Your task to perform on an android device: Search for detailed information about Blackberry  Trails .
Image 0: 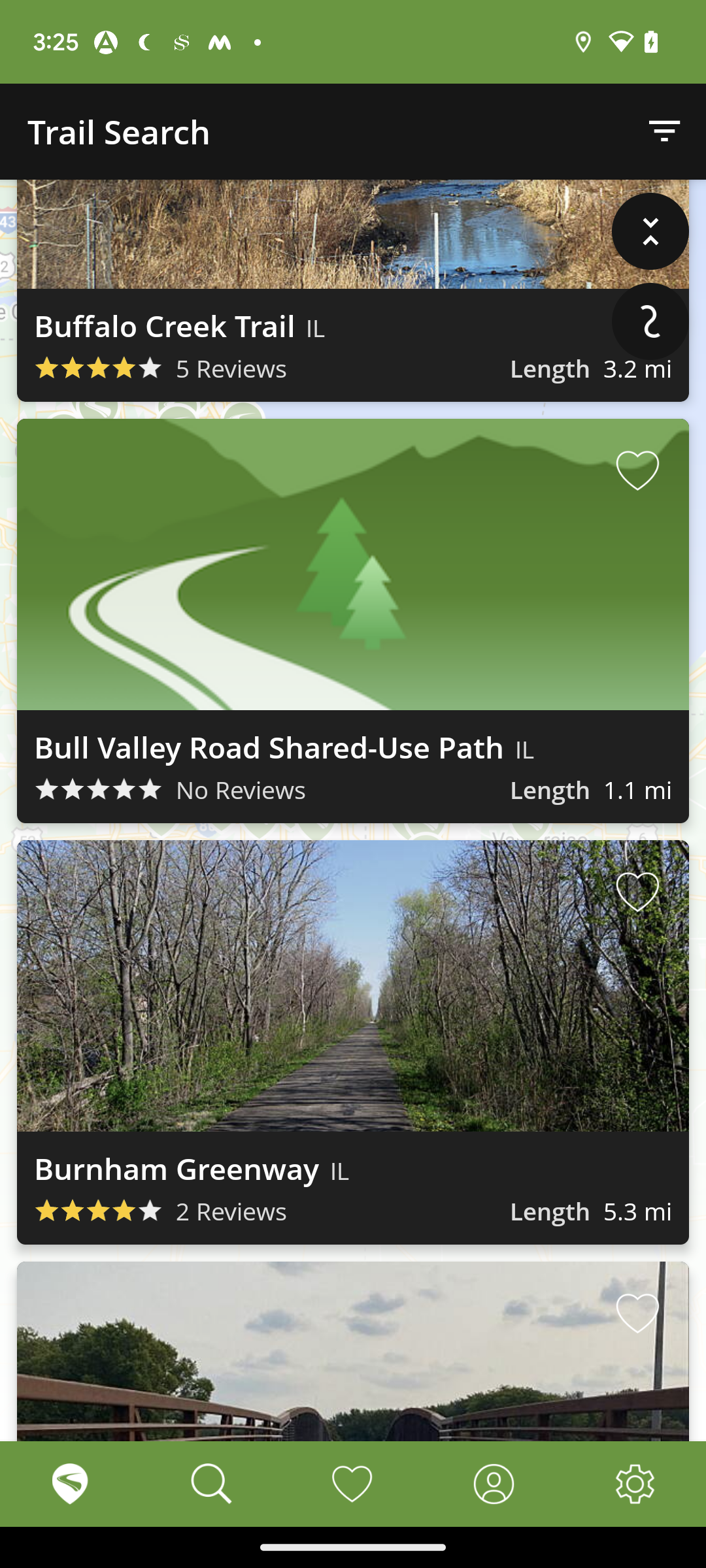
swipe down to view blackberry trails 
Step 0: scroll up
Image 1: 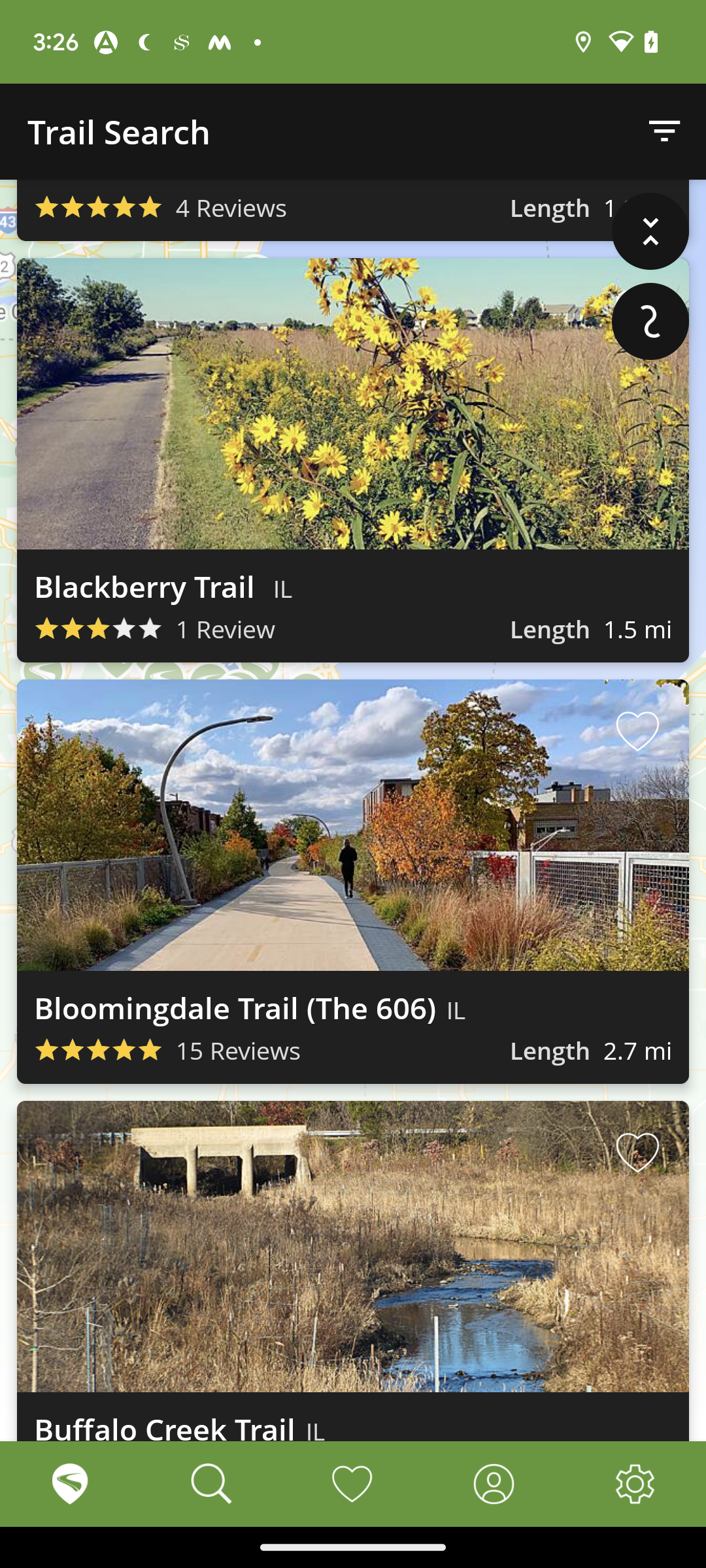
click on the blackberry trails 
Step 1: click (267, 504)
Image 2: 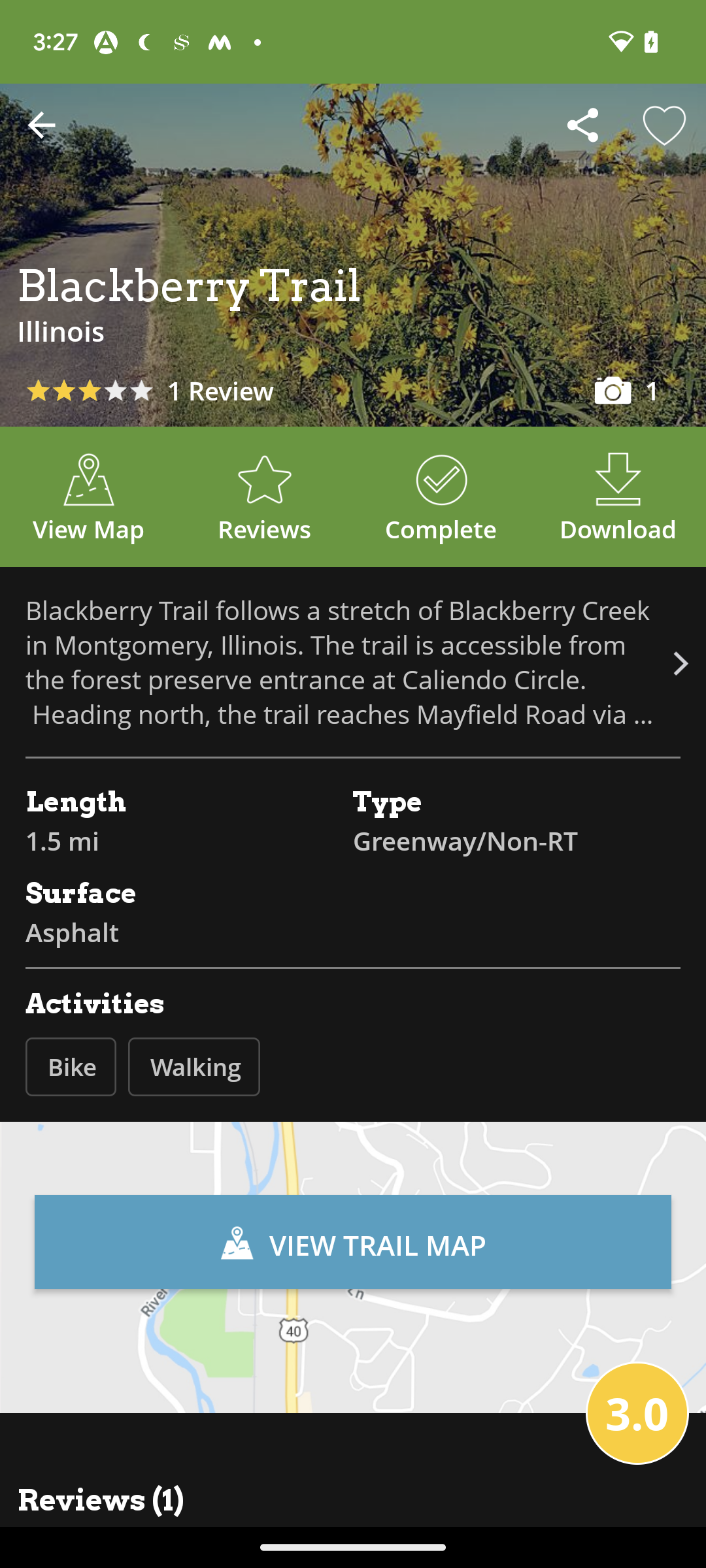
swipe up 
Step 2: scroll down